Your task to perform on an android device: Track the status of the 20172 Vande Bharat Express train from NZM Delhi to AGC Agra on November 17.
Image 0: 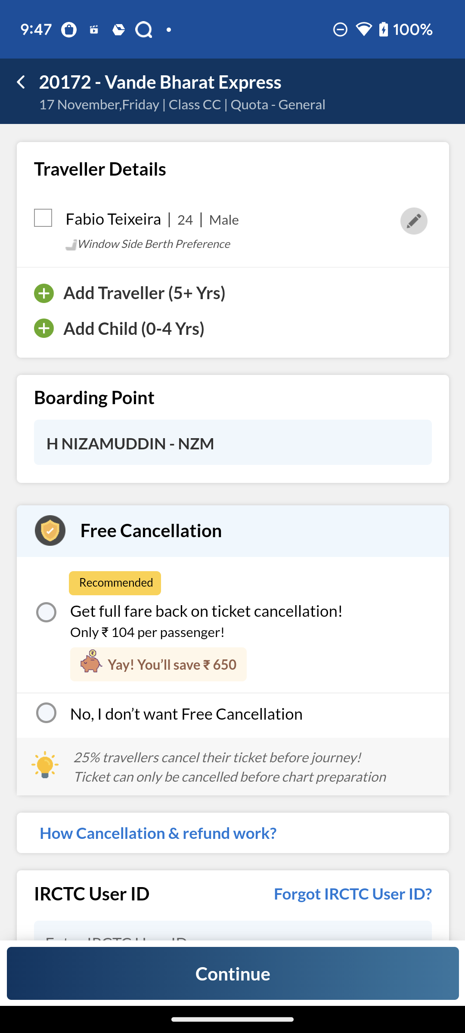
go back to the previous page
Step 0: press back button
Image 1: 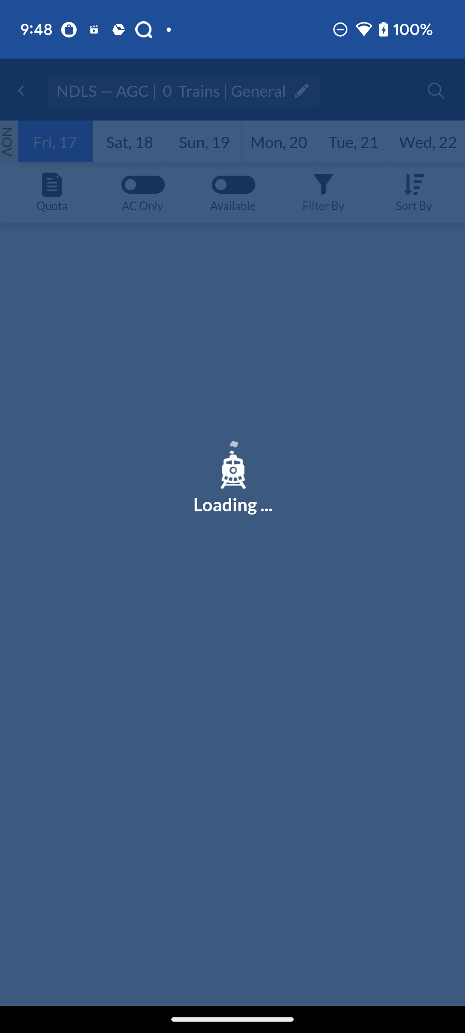
go back to the previous page
Step 1: wait
Image 2: 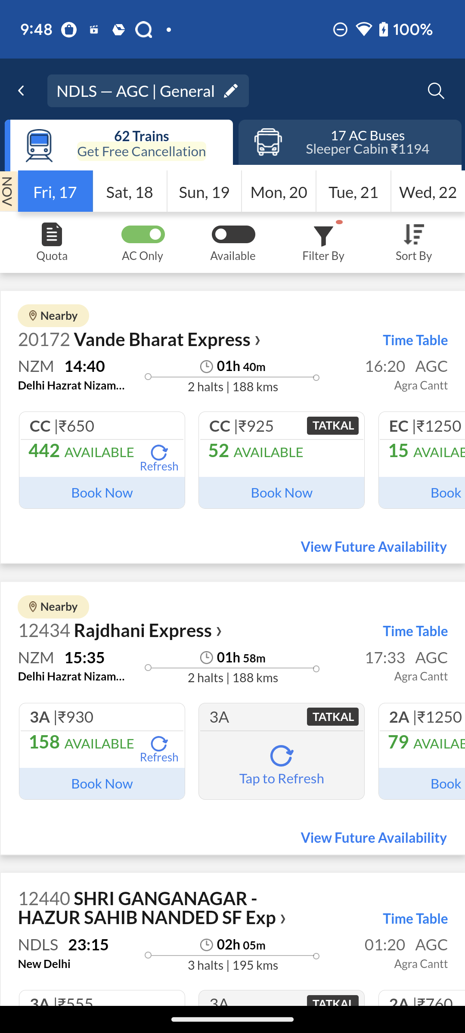
Click on the 20172 Vande Bharat Express train
Step 2: click (170, 339)
Image 3: 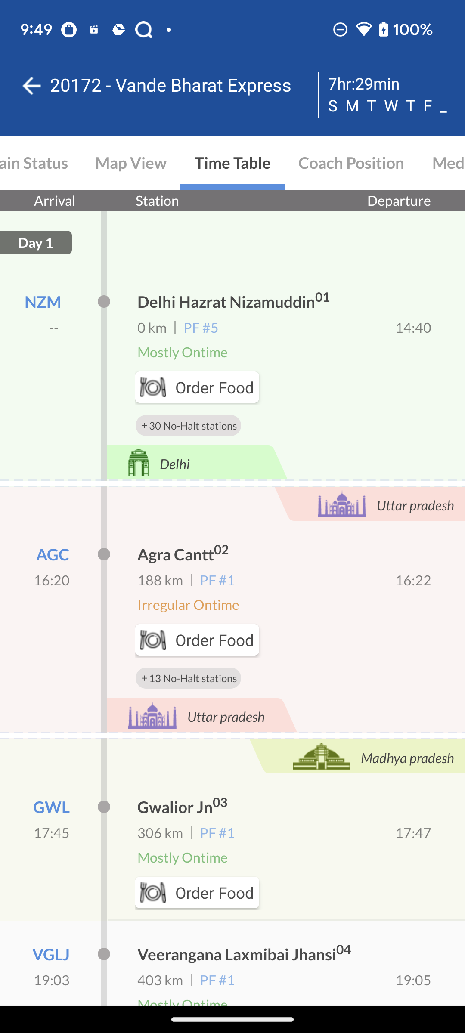
Click on the Train Status option
Step 3: click (34, 162)